Your task to perform on an android device: I want to search for hotels in Hawaii.
Image 0: 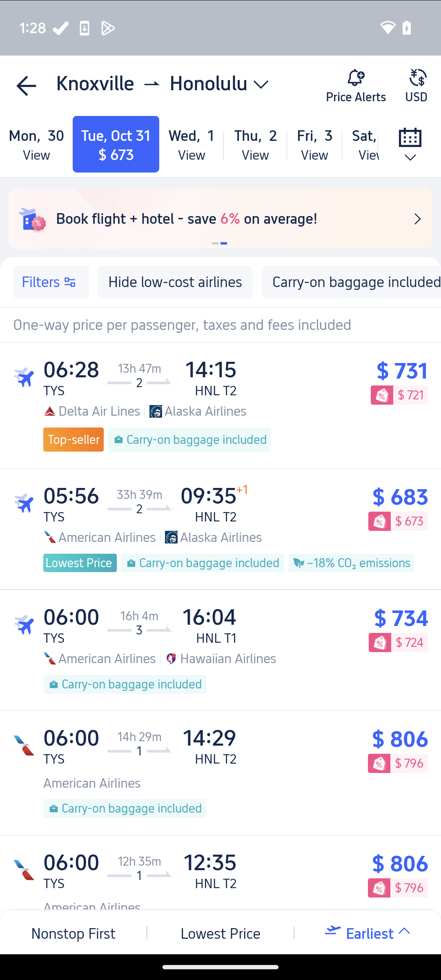
Go back
Step 0: press back button
Image 1: 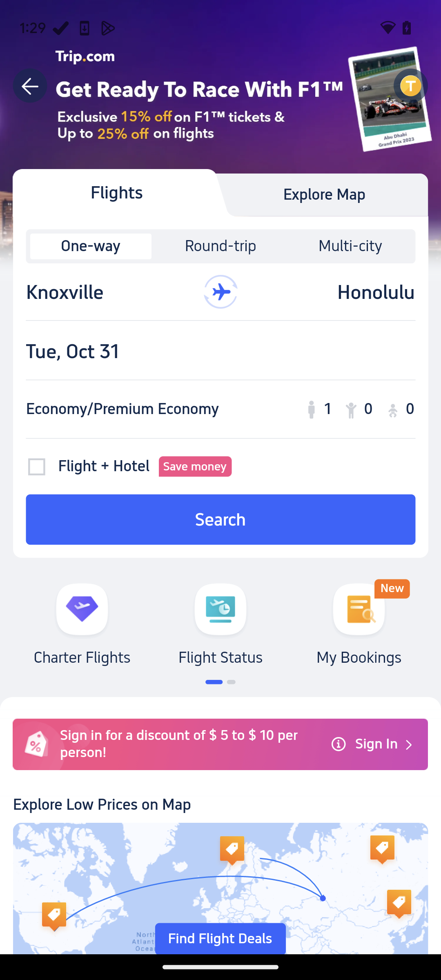
Go back
Step 1: press back button
Image 2: 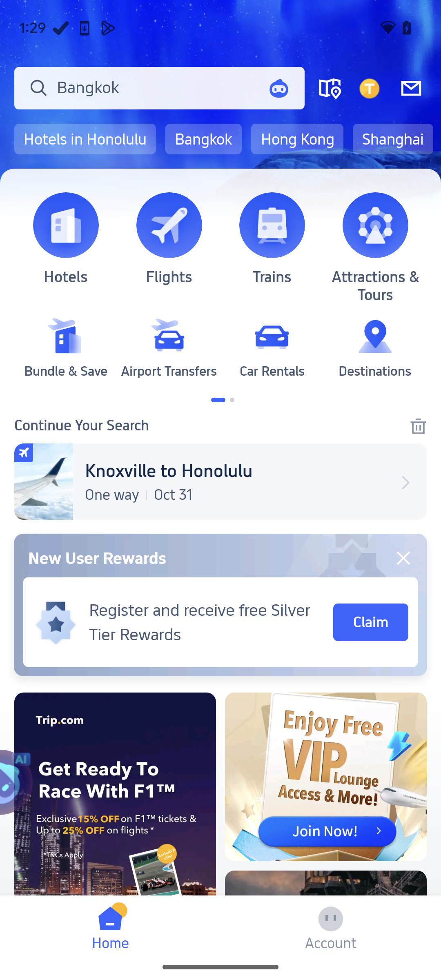
Click on Hotels.
Step 2: click (66, 225)
Image 3: 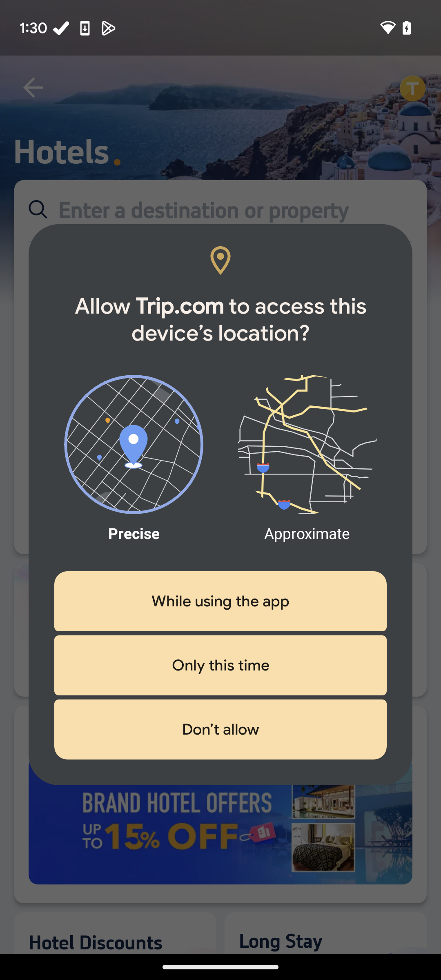
Click on Don't allow
Step 3: click (220, 729)
Image 4: 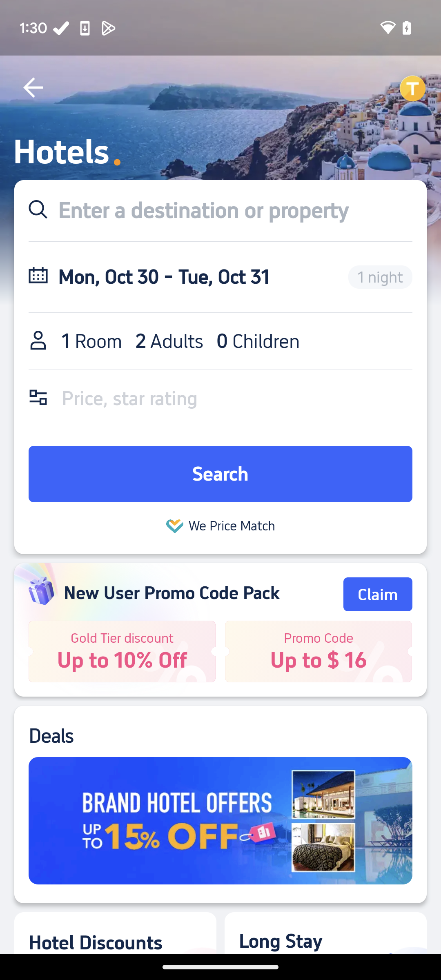
Click on Enter destination.
Step 4: click (203, 210)
Image 6: 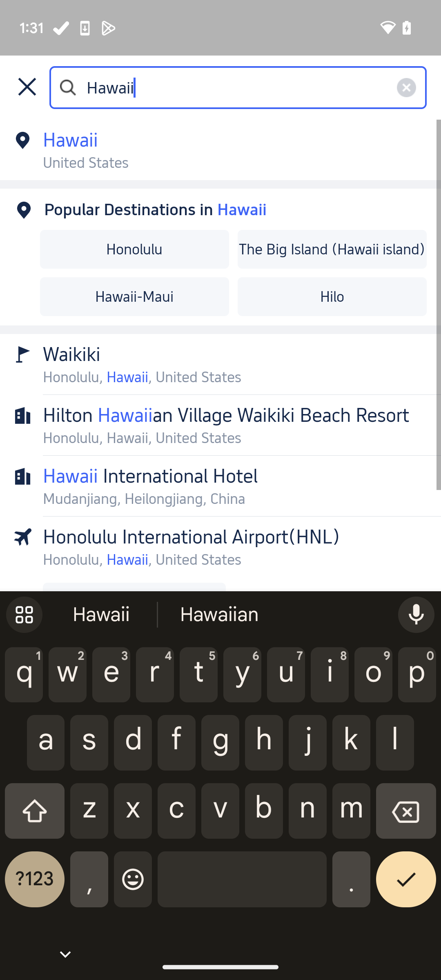
Select Hawaii
Step 6: click (228, 140)
Image 7: 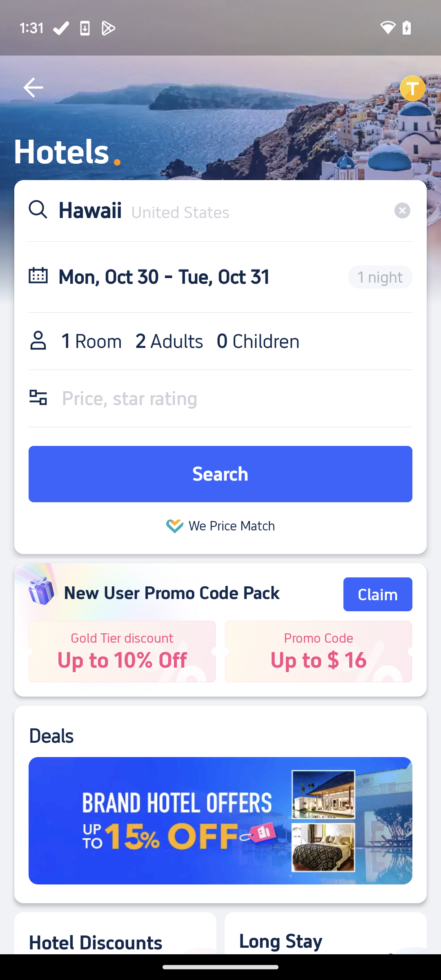
Click on search
Step 7: click (220, 474)
Image 8: 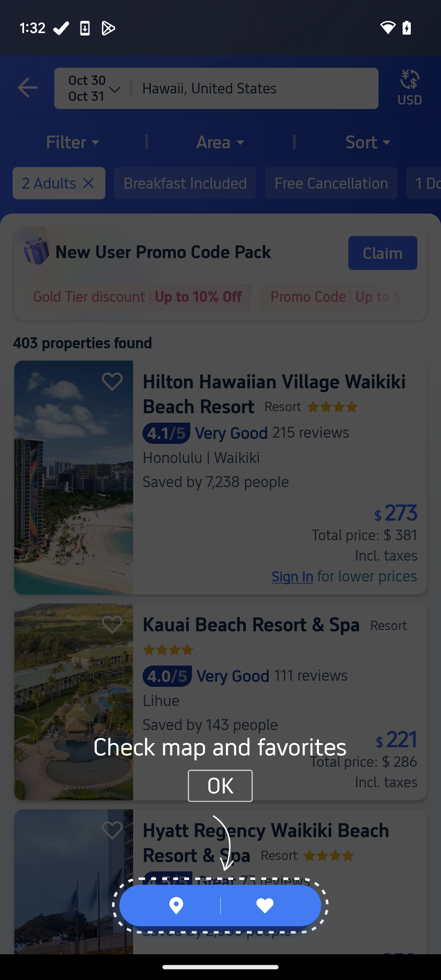
Click on Ok.
Step 8: click (220, 786)